Your task to perform on an android device: To read the A_short_history_of_Germany file, I want to open this file. So open this file in the Dropbox app.
Image 0: 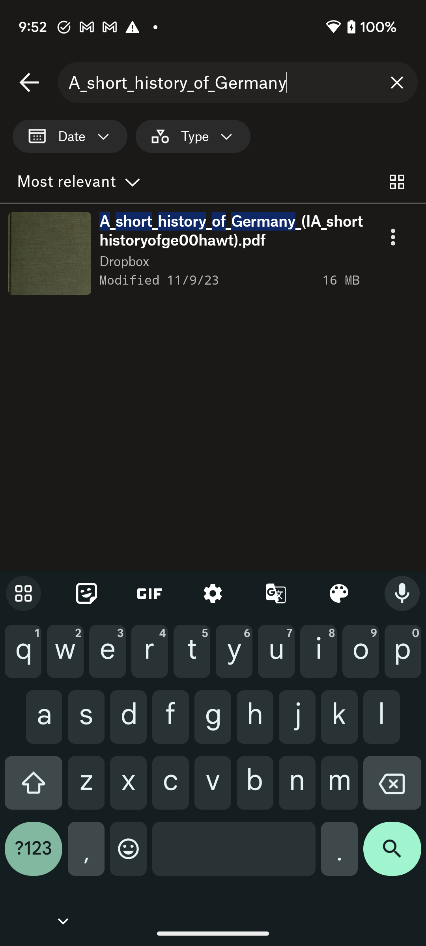
Click on the A_short_history_of_Germany file to open this file.
Step 0: click (213, 253)
Image 1: 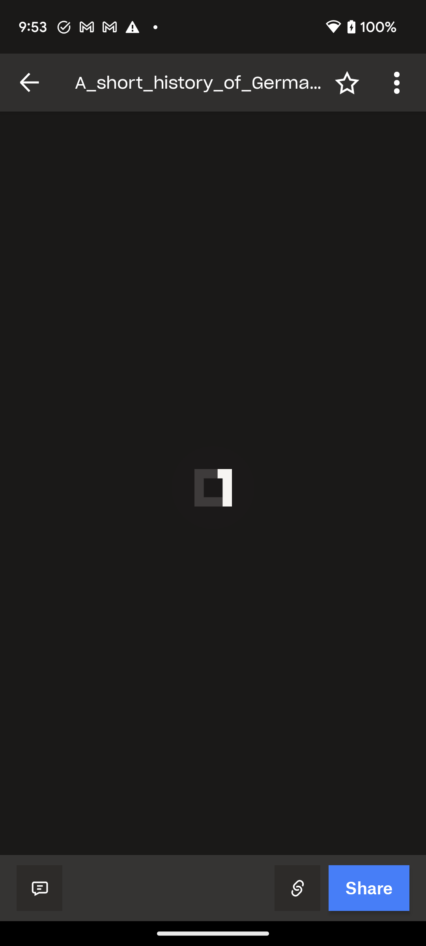
Click on the A_short_history_of_Germany file to open this file.
Step 1: wait